Your task to perform on an android device: I want to track currency exchange rates for USD to EUR in the All Currency Converter app since I'm curious about the history of exchange rates.
Image 0: 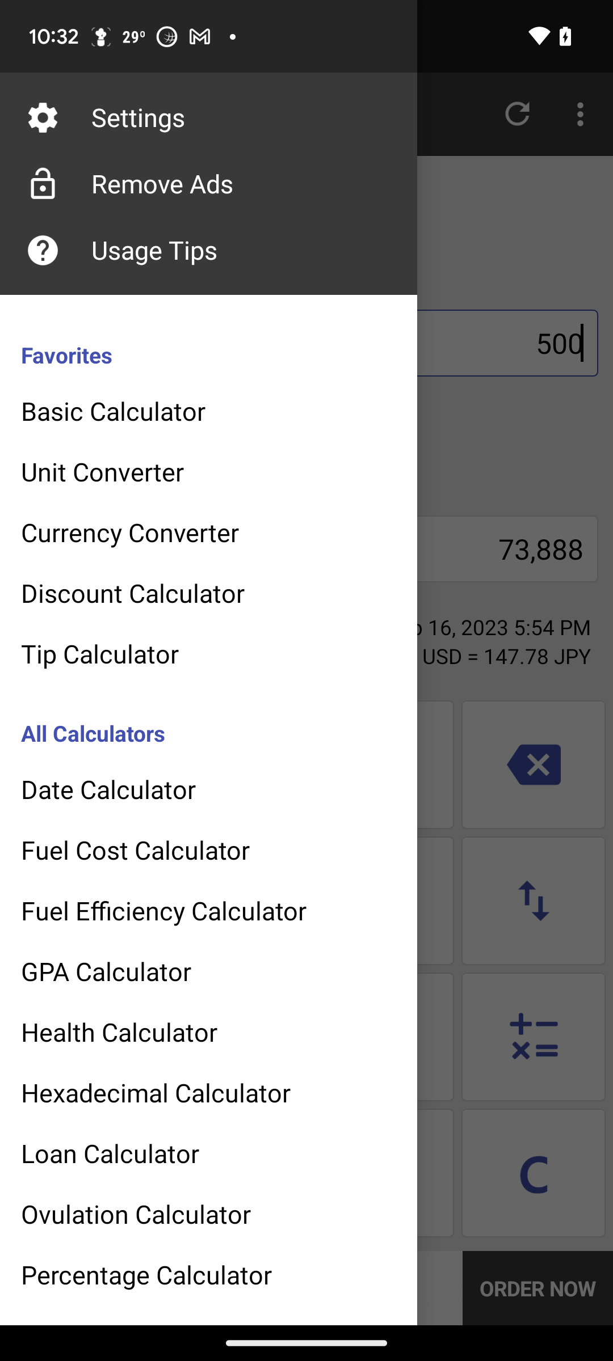
Open the All Currency Converter app
Step 0: open app "All Currency Converter"
Image 1: 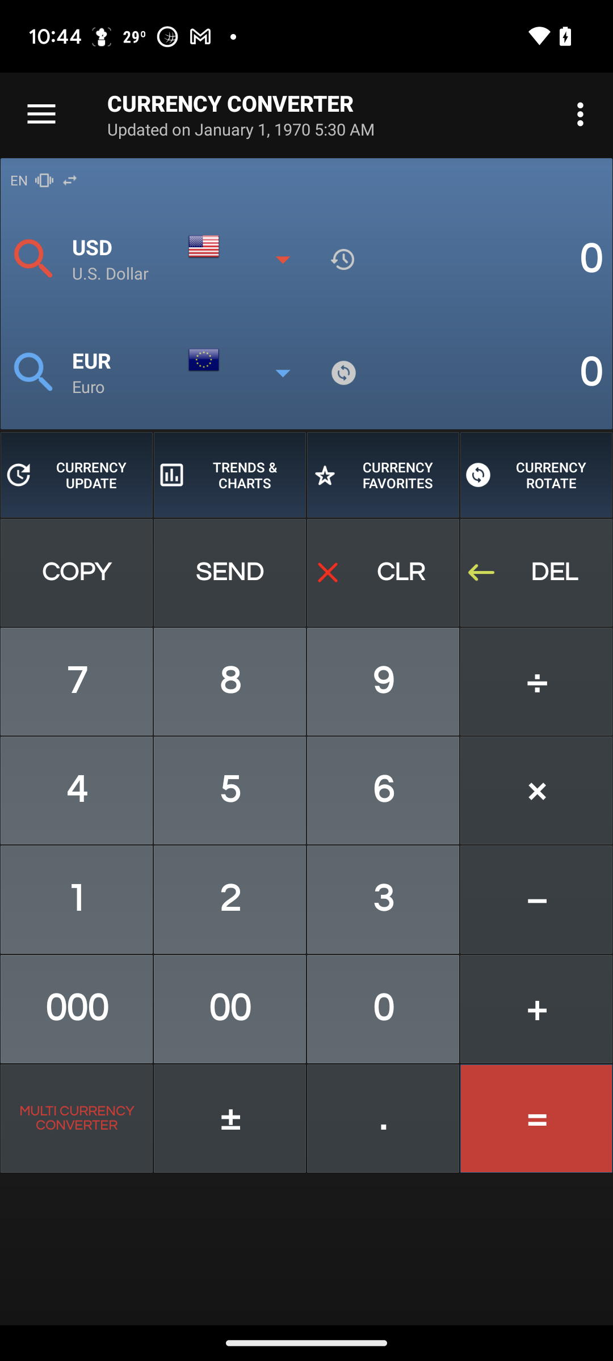
Click on the trends & charts tab 
Step 1: click (230, 475)